Your task to perform on an android device: I am doing workouts on a daily basis but didn't realise any change. Track the progress of workout in the Homeworkout app.
Image 1: 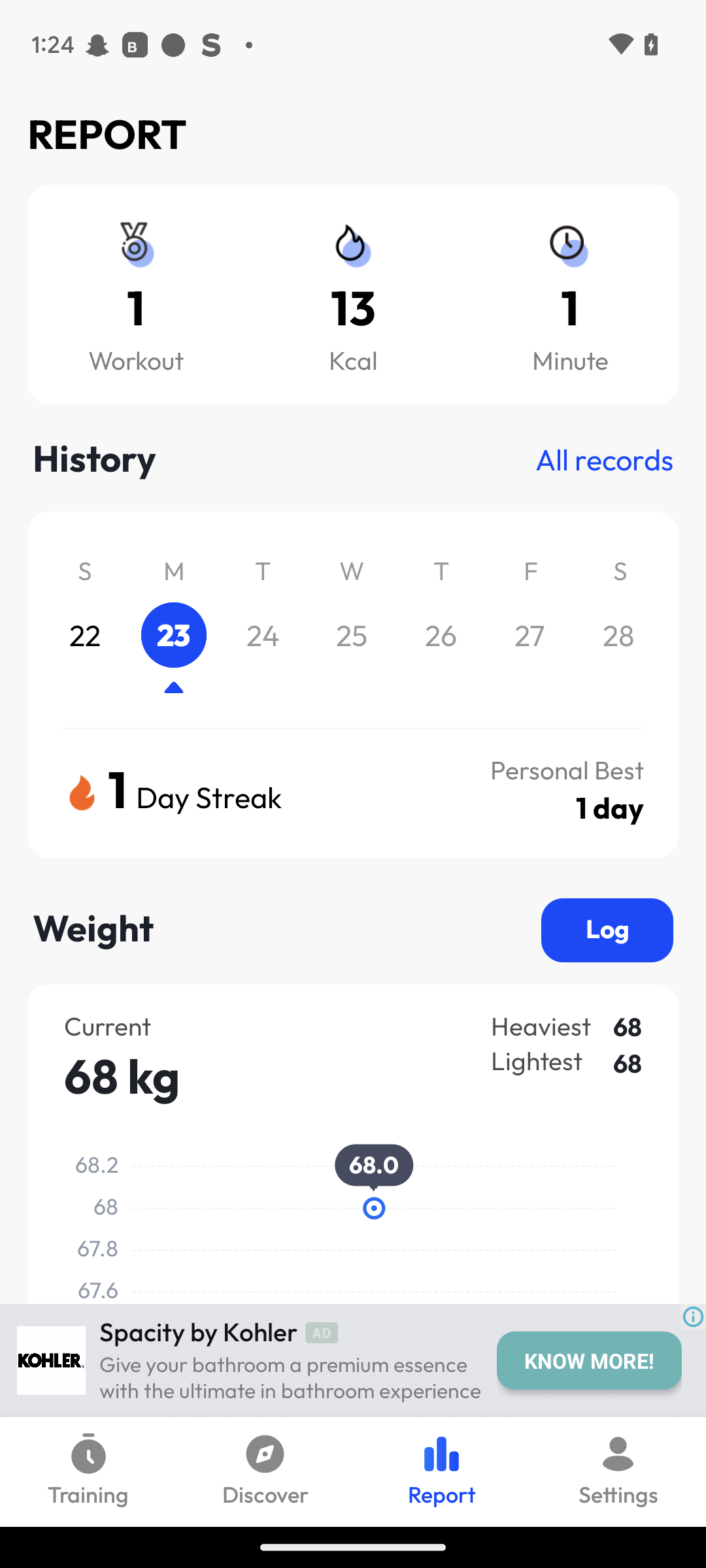
Swipe up to view more progress
Step 1: scroll down
Image 2: 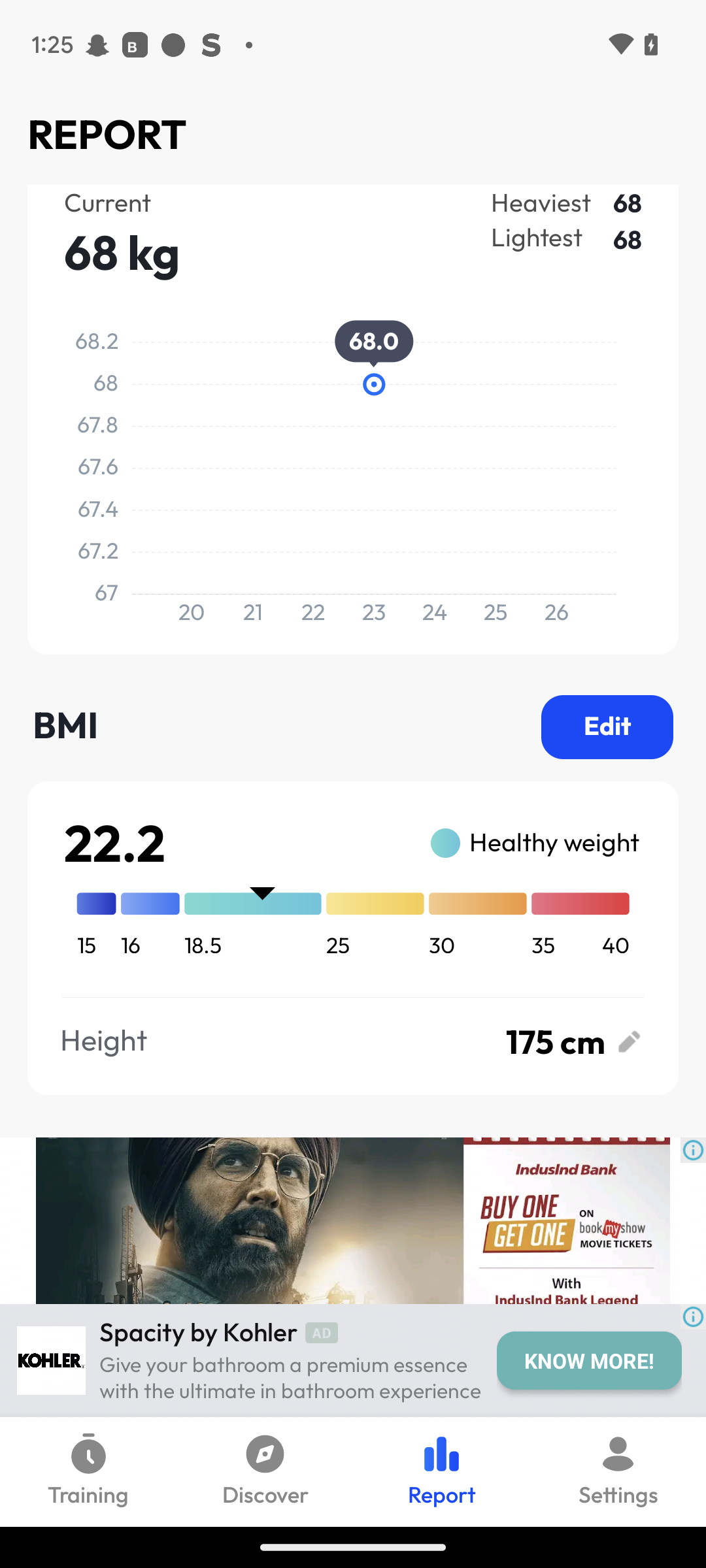
Swipe up to view more progress
Step 2: scroll down